Your task to perform on an android device: Open the FormApp app, Share test form to dbwscratch.test.id2@gmail.com via gmail
Image 0: 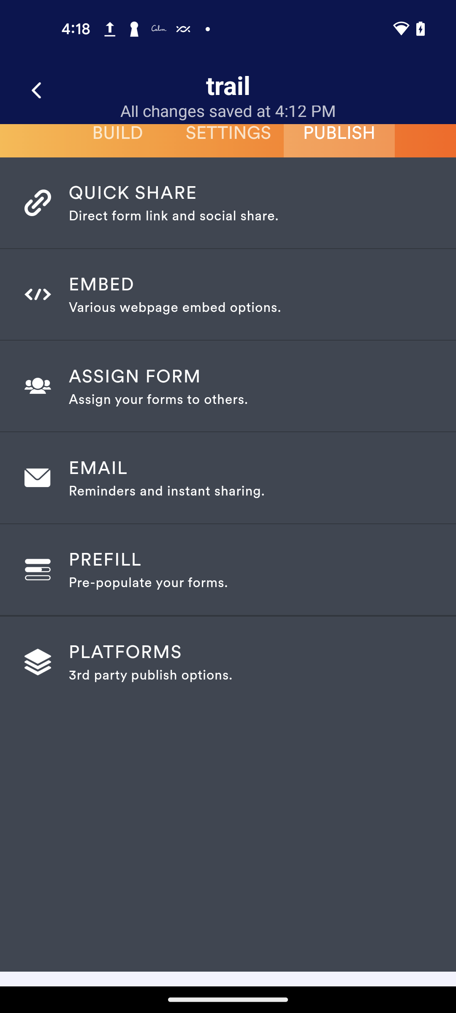
Open the FormApp app
Step 0: open app "FormsApp"
Image 2: 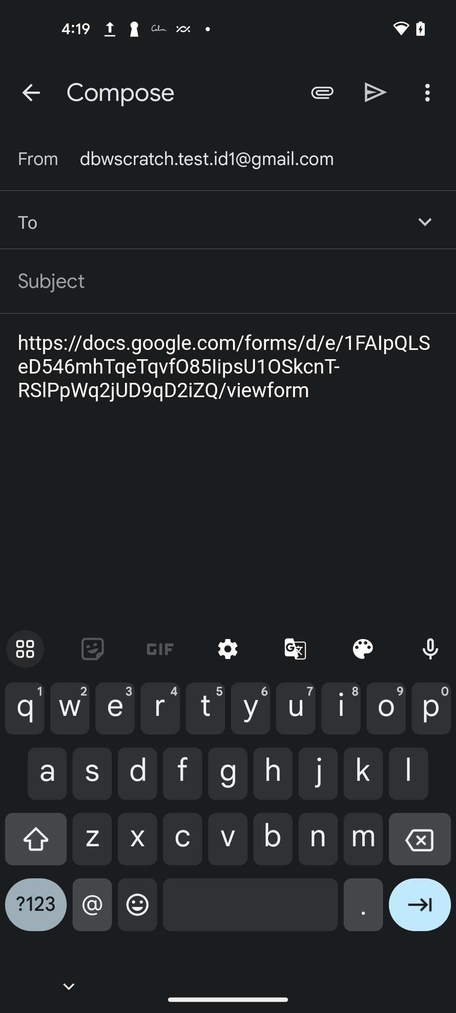
type dbwscratch.test.id2@gmail.com
Step 2: type "dbwscratch.test.id2@gmail.com"
Image 3: 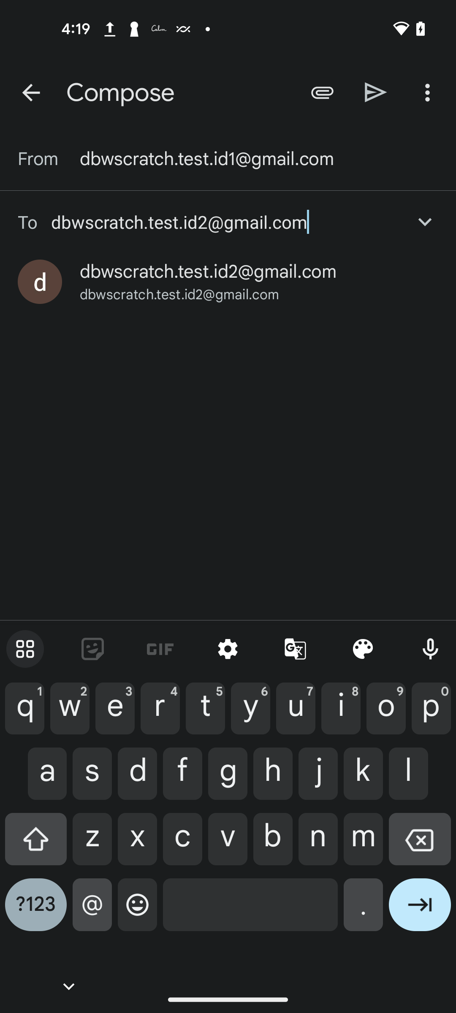
Click on the Send button at the top right of the screen
Step 3: click (376, 92)